Your task to perform on an android device: I'm interested in Men's Patent Leather Oxford Shoes, so browse these shoes in the Temu app.
Image 0: 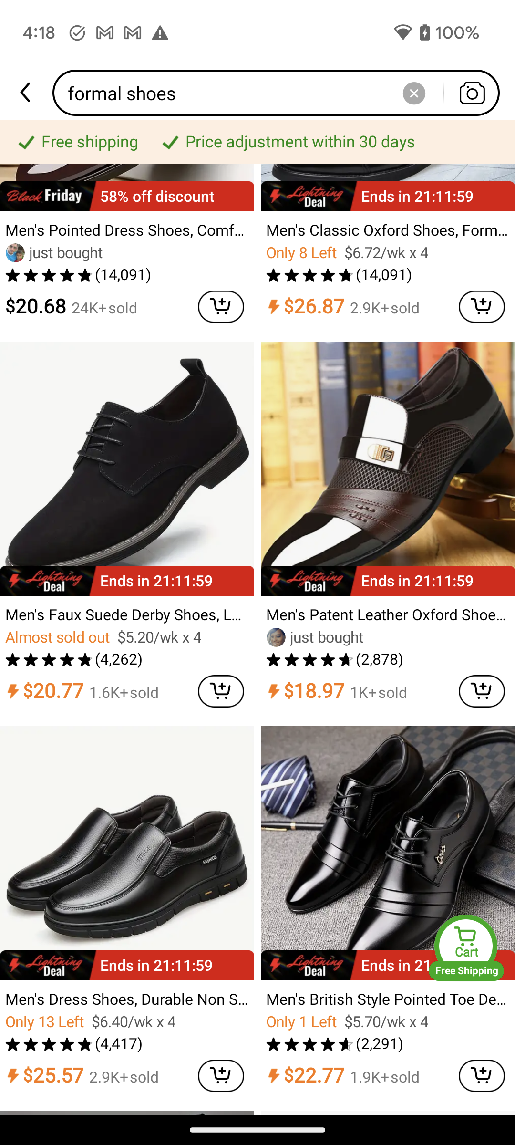
Click on the Men's Patent Leather Oxford Shoes to view these shoes.
Step 0: click (388, 529)